Your task to perform on an android device: I want to share the image of Leiden with my friend Amelia Miller on her gmail account, amelia.miller2709@gmail.com, to show her how beautiful the images come out.
Image 0: 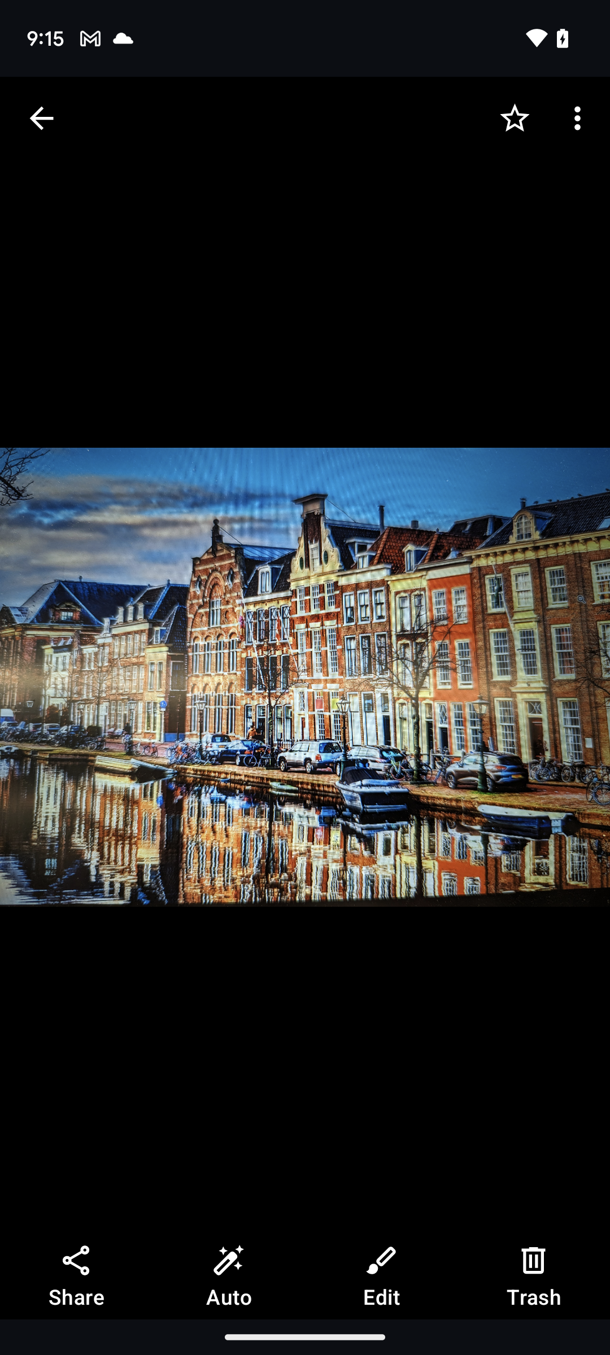
At the bottom of the screen, click on the share icon.
Step 0: click (76, 1278)
Image 1: 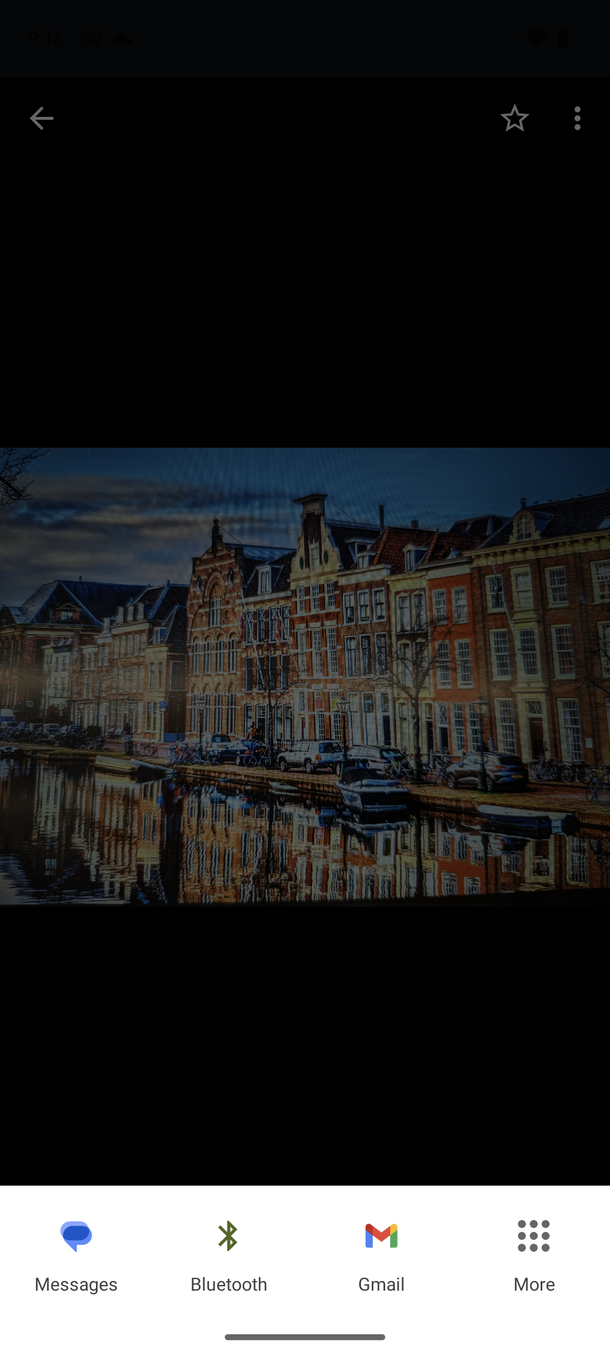
Click on the Gmail icon.
Step 1: click (381, 1248)
Image 2: 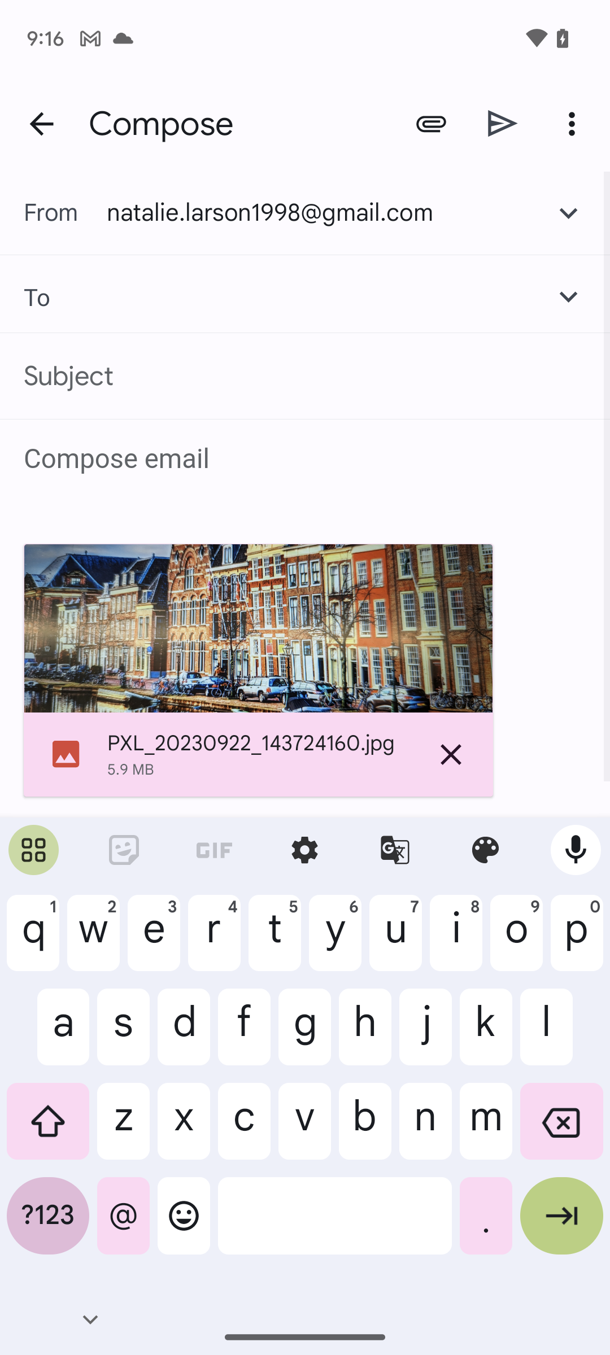
Type in mail id : amelia.miller2709@gmail.com
Step 2: type "amelia.miller2709@gmail.com"
Image 3: 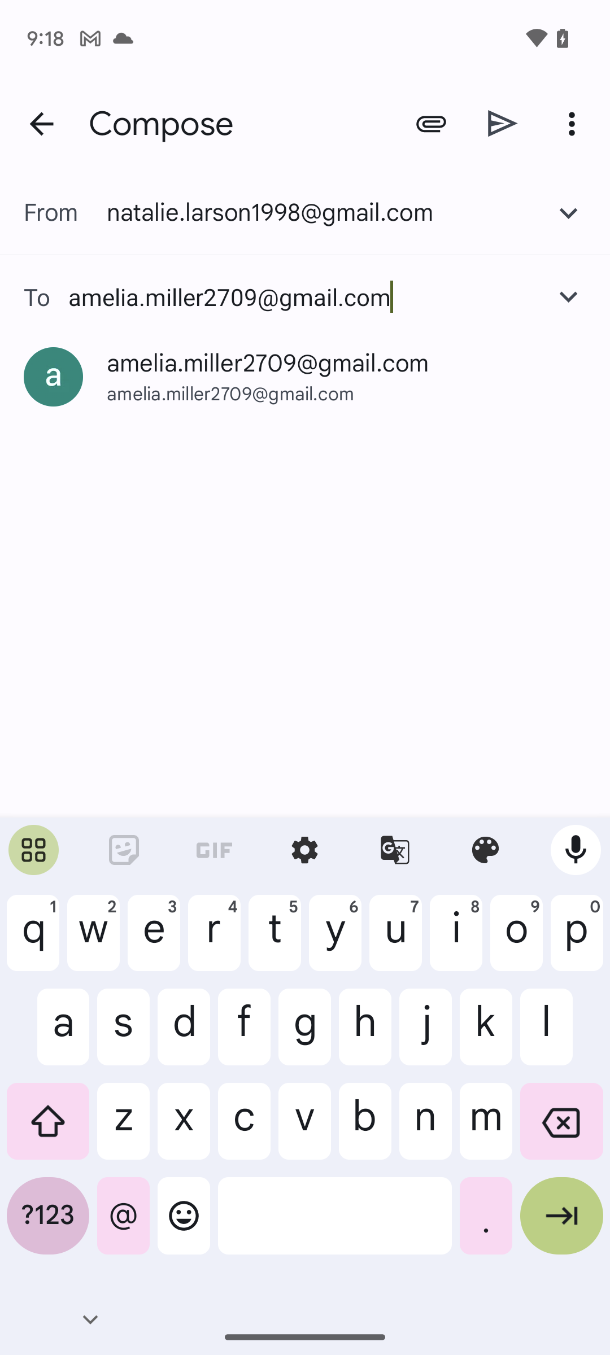
Click on the arrow icon at the bottom-right of the keyboard.
Step 3: click (561, 1225)
Image 4: 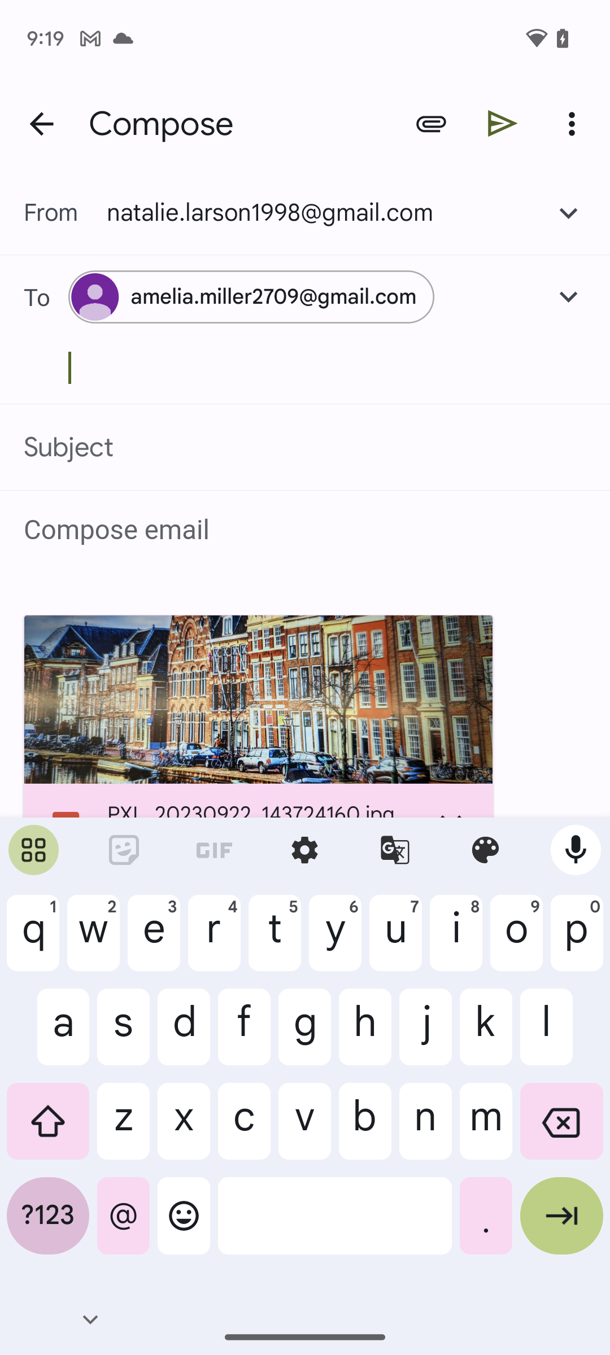
Click on the send icon at the top the screen.
Step 4: click (503, 123)